Your task to perform on an android device: Send a "Hi" message to my friend Natalie Larson on the Snapchat app.
Image 0: 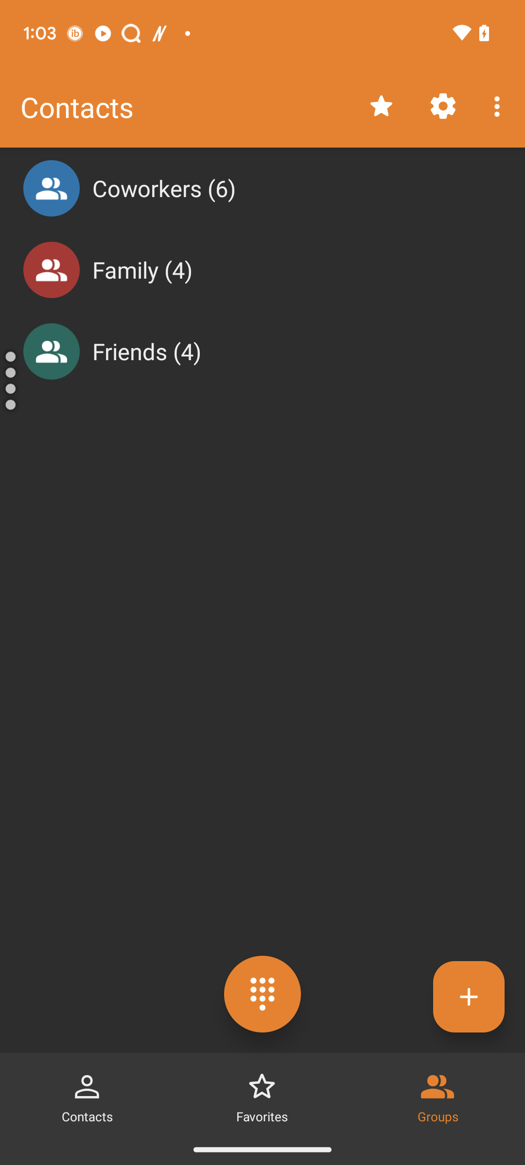
Open the snapchat app.
Step 0: open app "Snapchat"
Image 1: 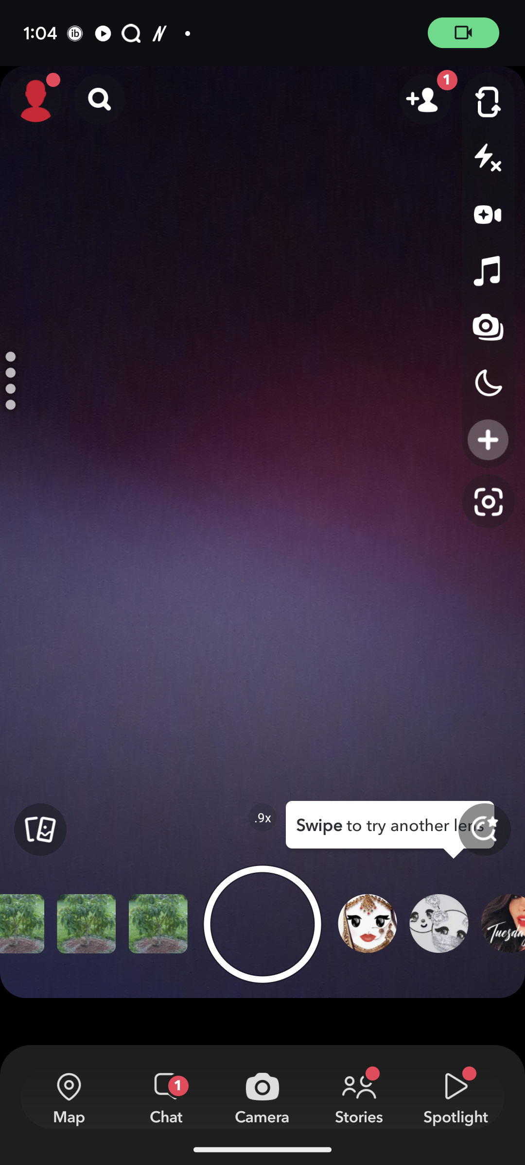
Click on the Chat button.
Step 1: click (166, 1087)
Image 2: 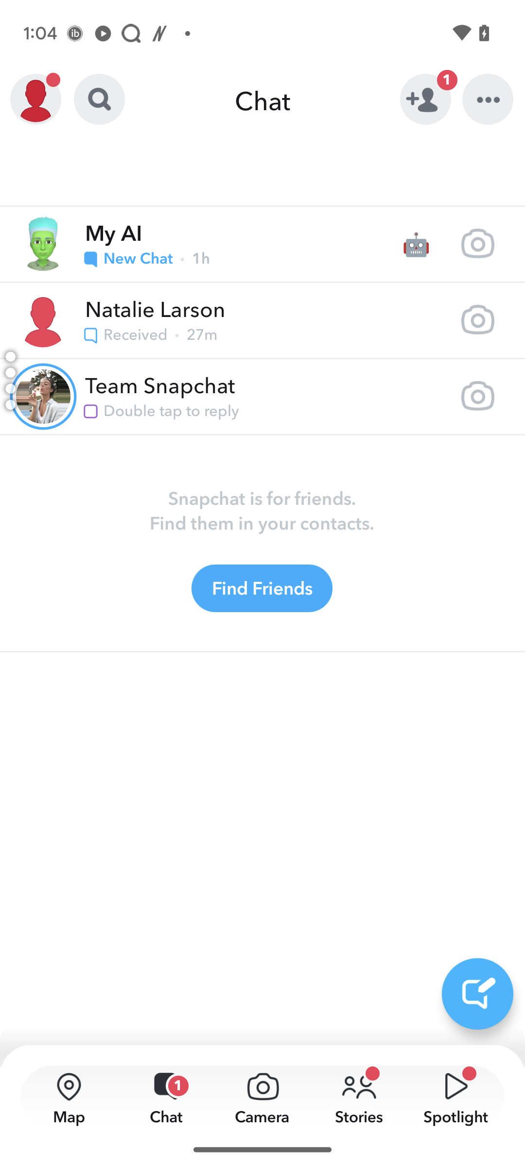
Open the Natalie Larson chat.
Step 2: click (262, 320)
Image 3: 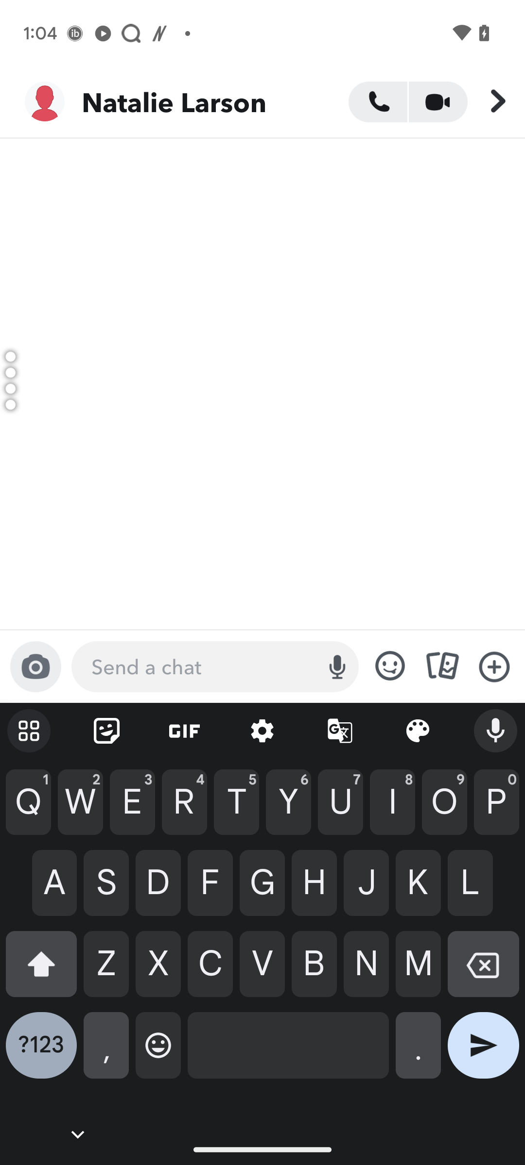
Type Hi in the chat box.
Step 3: type "Hi"
Image 4: 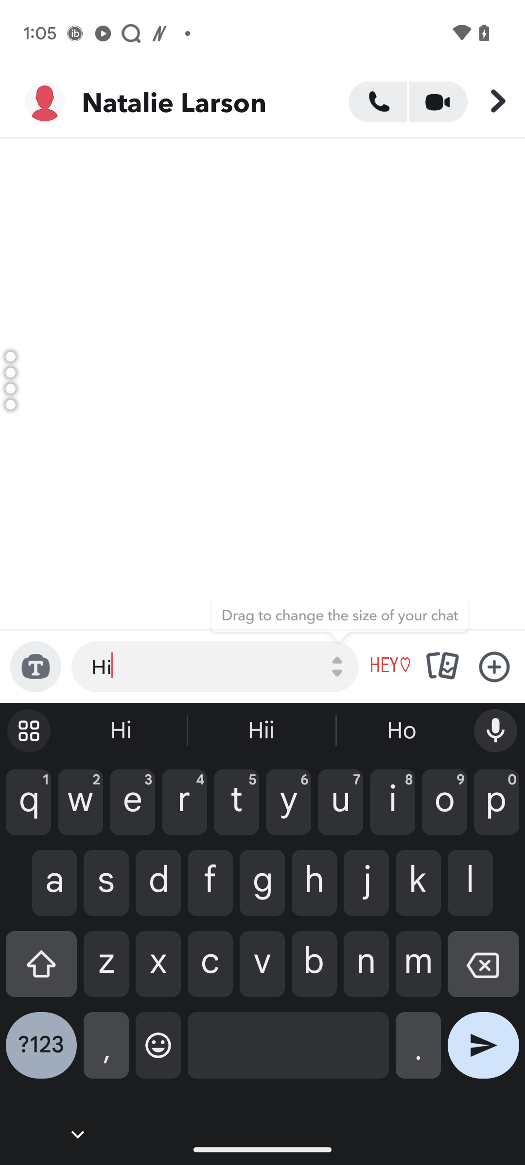
Click on the send icon at the bottom right corner of the keyboard.
Step 4: click (483, 1053)